Your task to perform on an android device: My friend needs help in finance. Share Month finance .docx to my friend mail id rick.weinstein@dayrep.com from gmail.
Image 0: 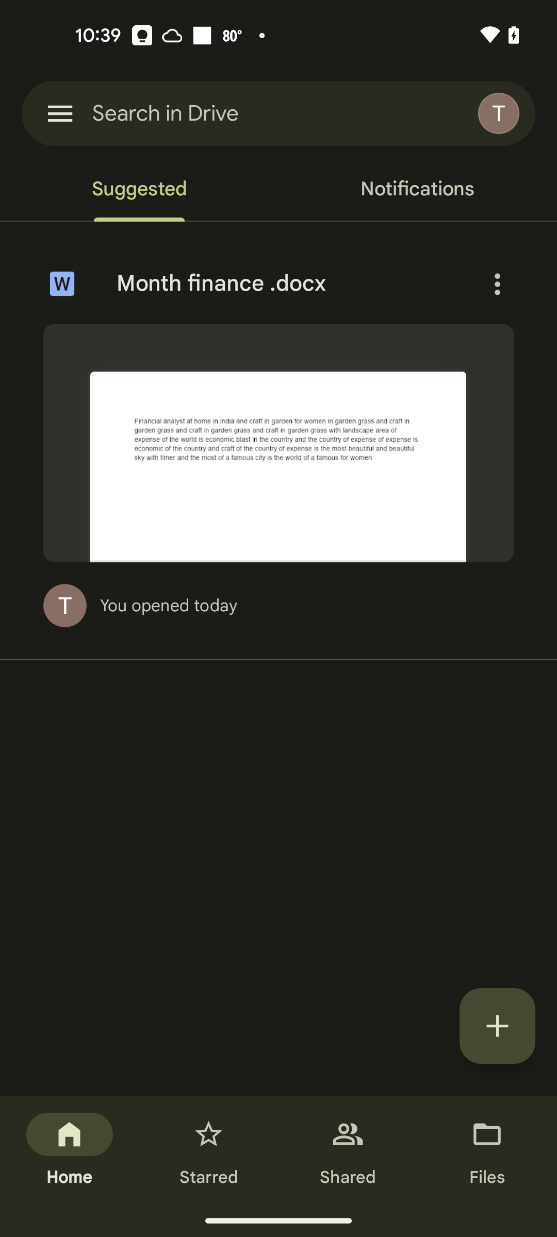
Click on the three dots next to Month finance .docx
Step 0: click (497, 283)
Image 1: 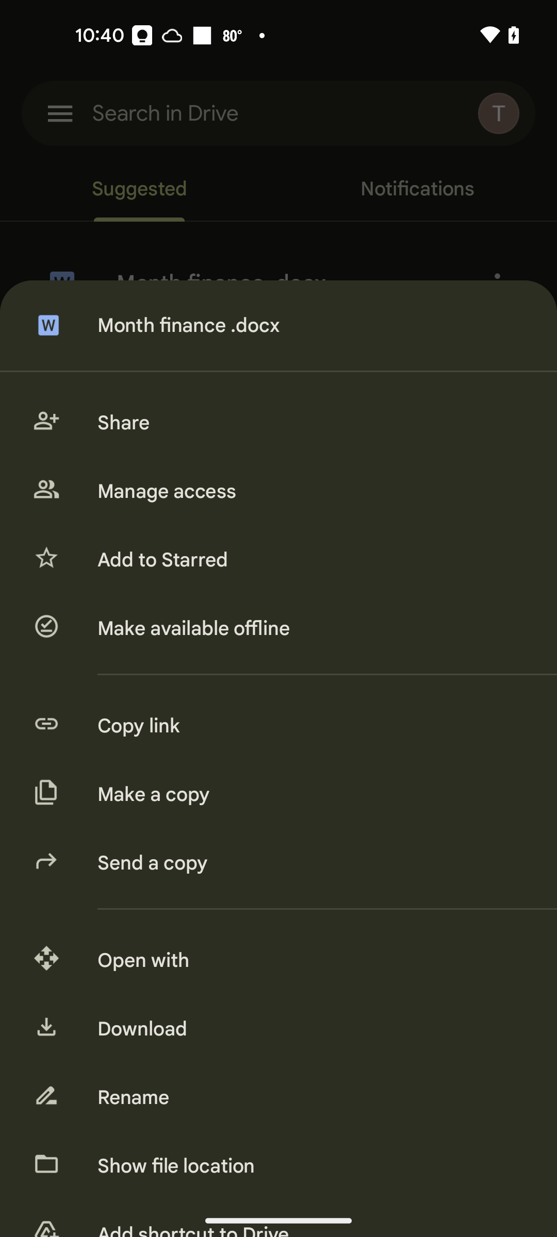
Click on the Share 
Step 1: click (310, 423)
Image 2: 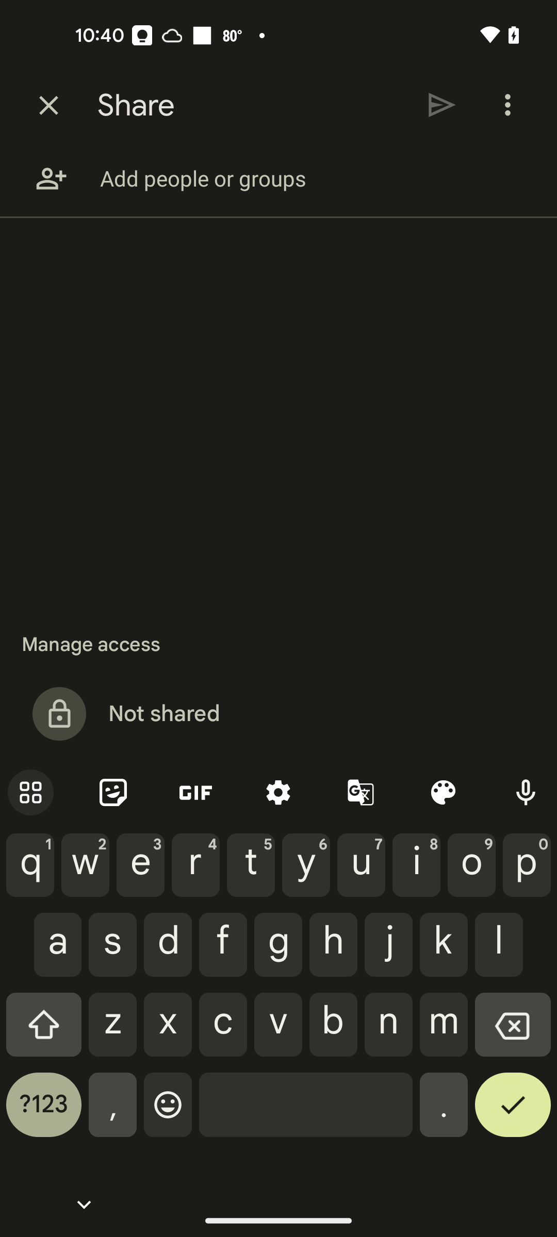
Type rick.weinstein@dayrep.com
Step 2: type "rick.weinstein@dayrep.com"
Image 3: 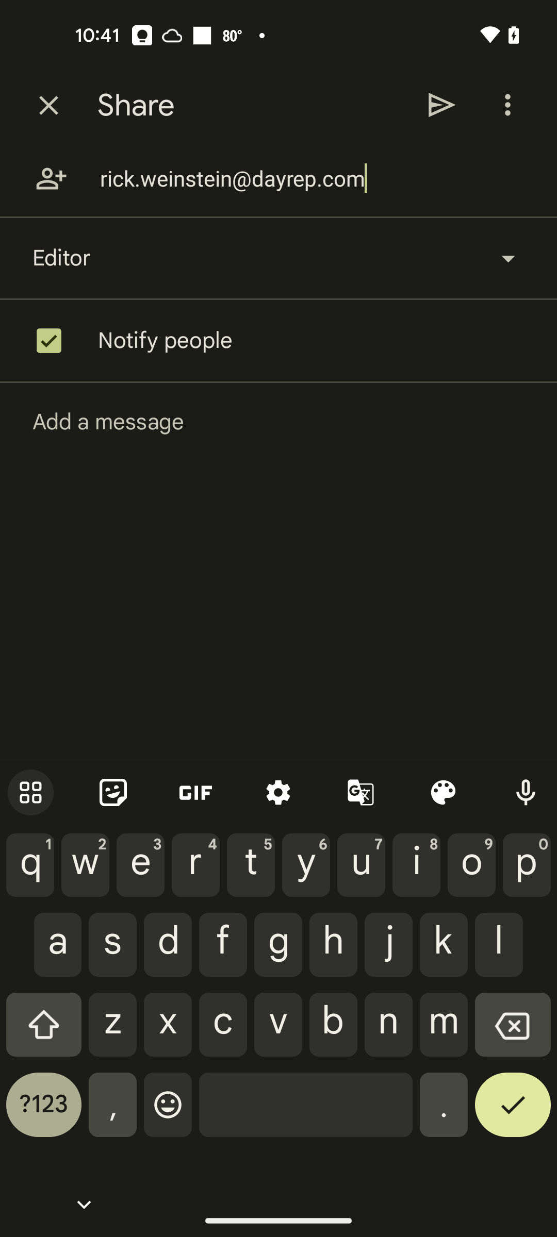
Click on the Send icon at the top right of the screen
Step 3: click (442, 105)
Image 4: 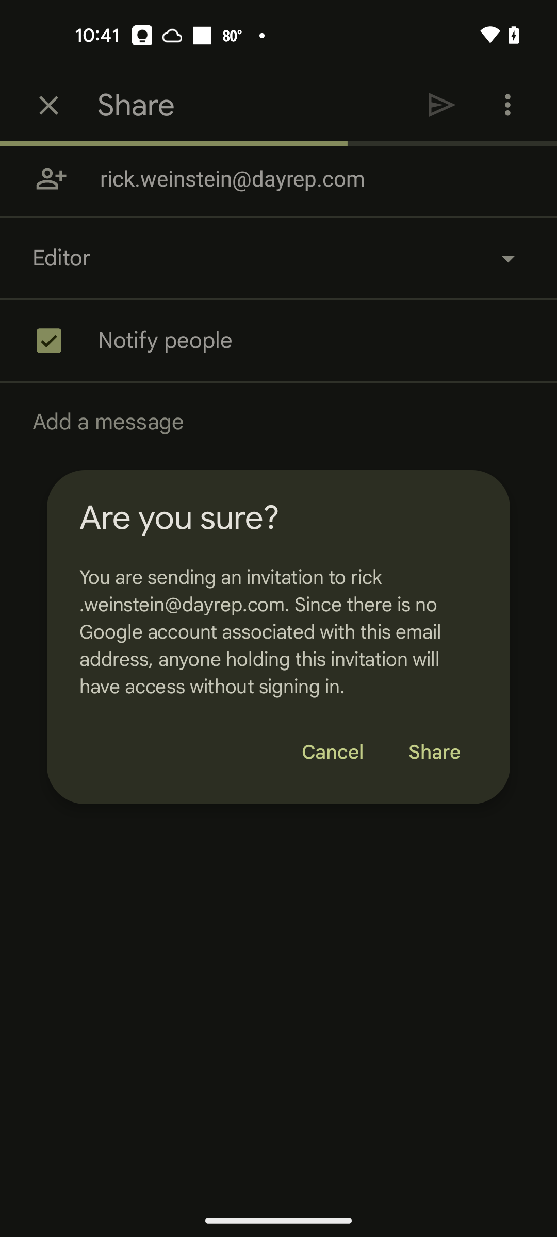
Click on the Share at the pop up window
Step 4: click (434, 753)
Image 5: 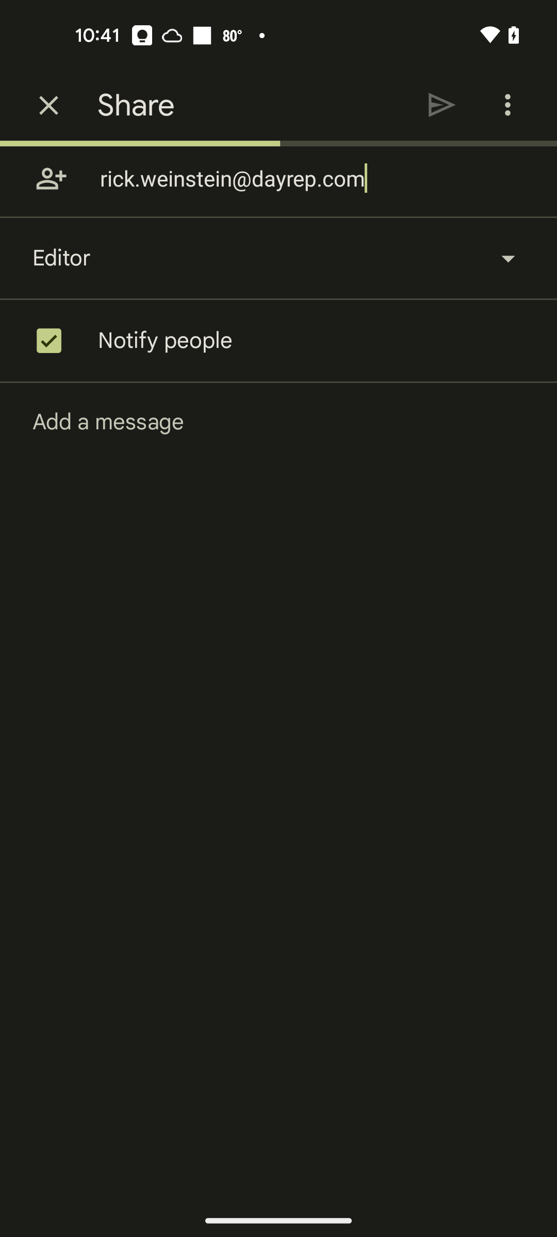
Click on the Share at the pop up window
Step 5: wait